Your task to perform on an android device: Search for Guftagu Cafe in biking mode and start the navigation
Image 0: 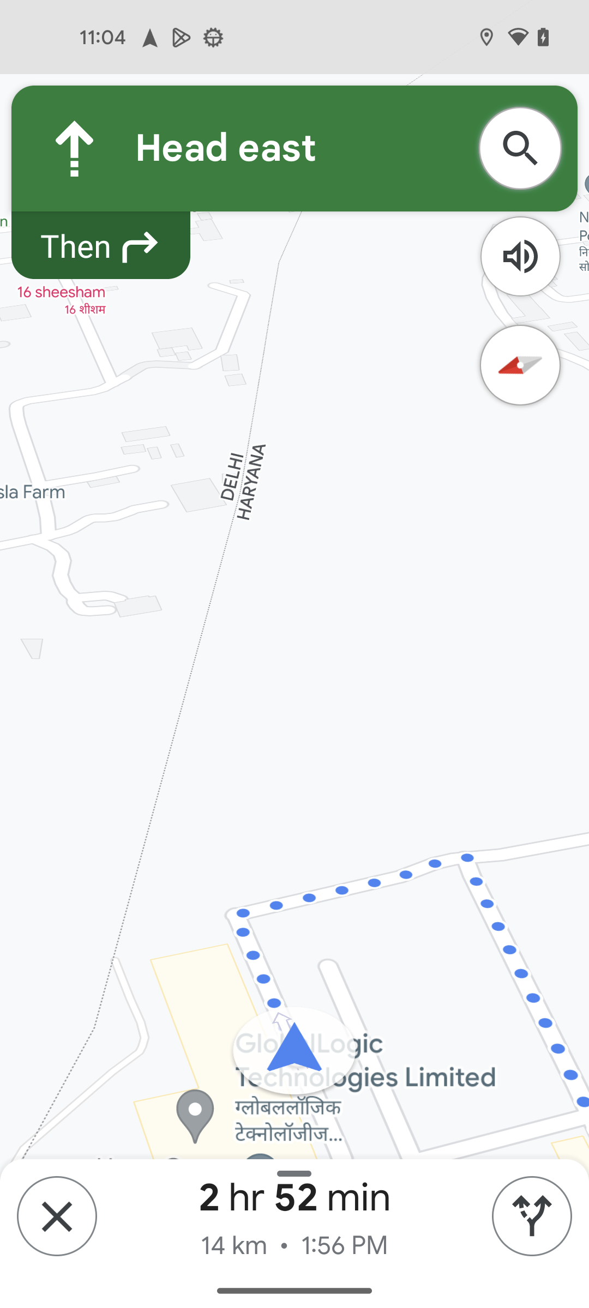
Go back to the Maps Homepage
Step 0: press back button
Image 1: 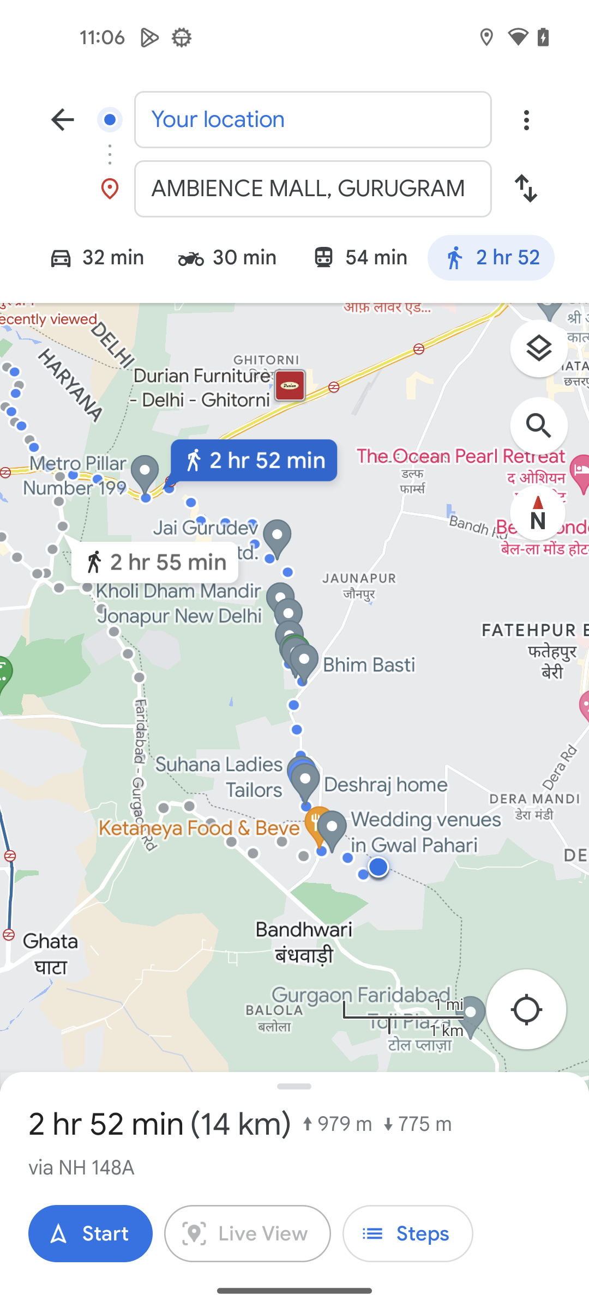
Go back to the Maps Homepage
Step 1: press back button
Image 2: 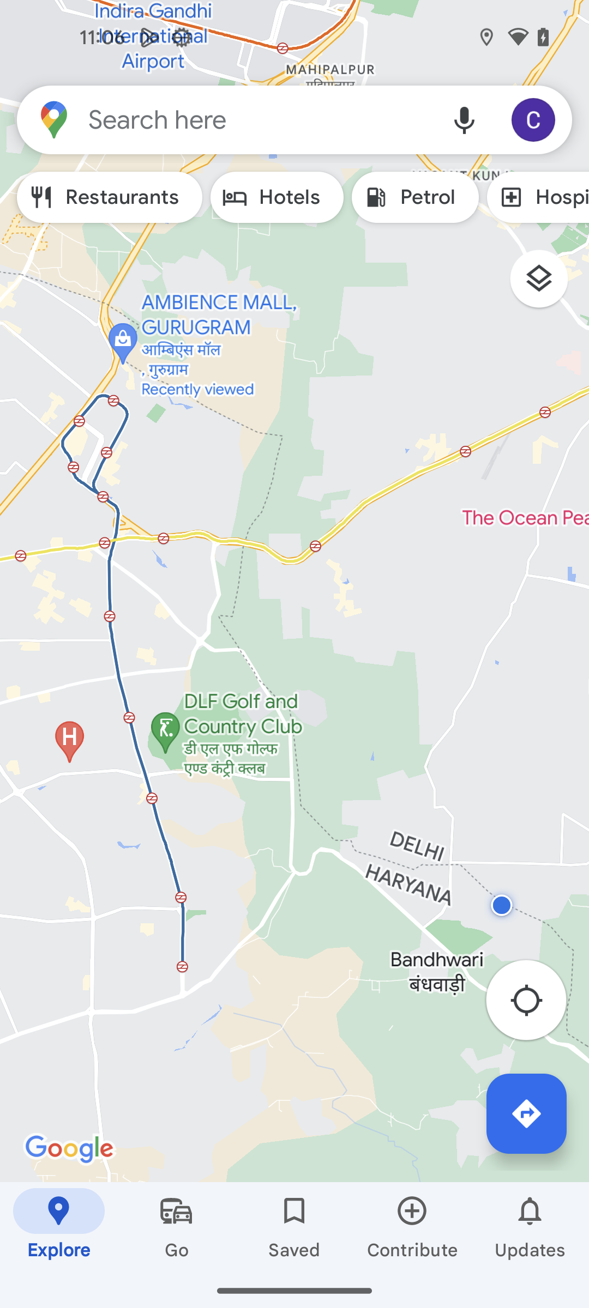
Click on the Maps search bar at the top of the screen
Step 2: click (259, 119)
Image 3: 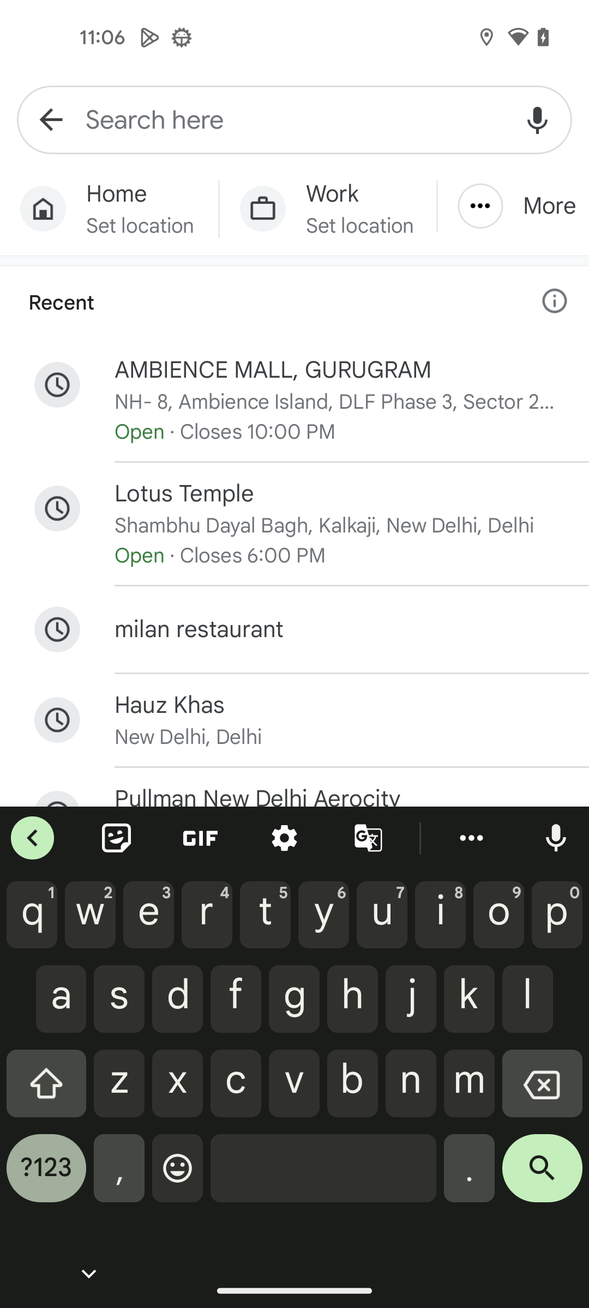
Search for Guftagu Cafe
Step 3: type "Guftagu Cafe"
Image 4: 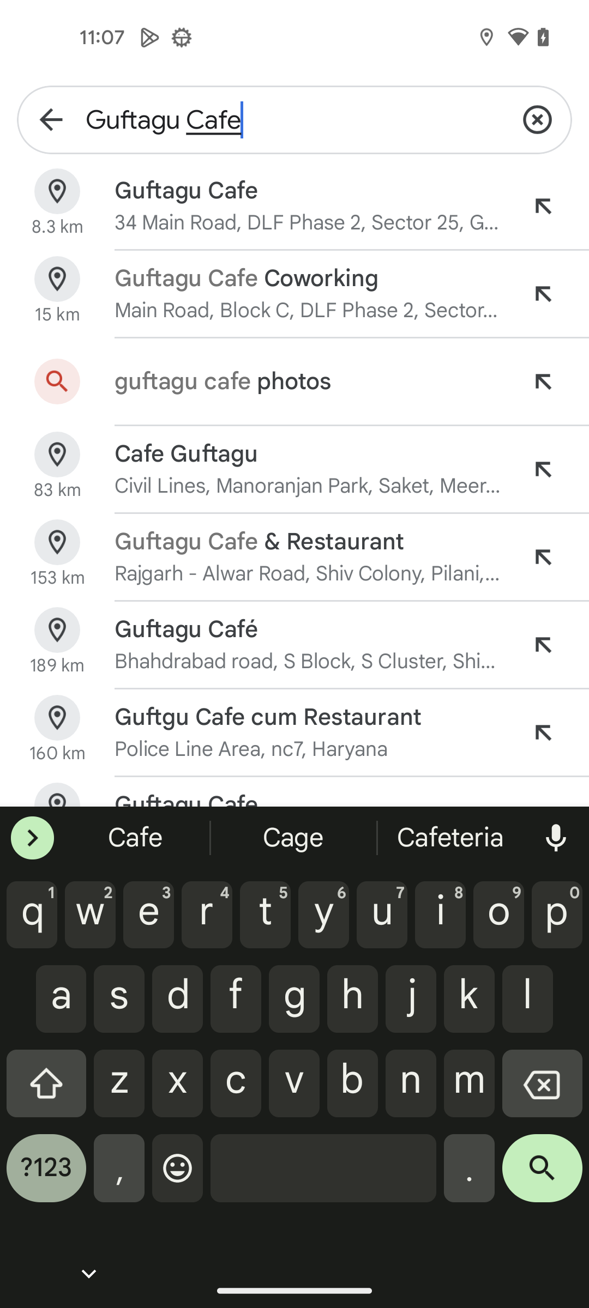
Click on the search icon at the bottom right corner
Step 4: click (542, 1176)
Image 5: 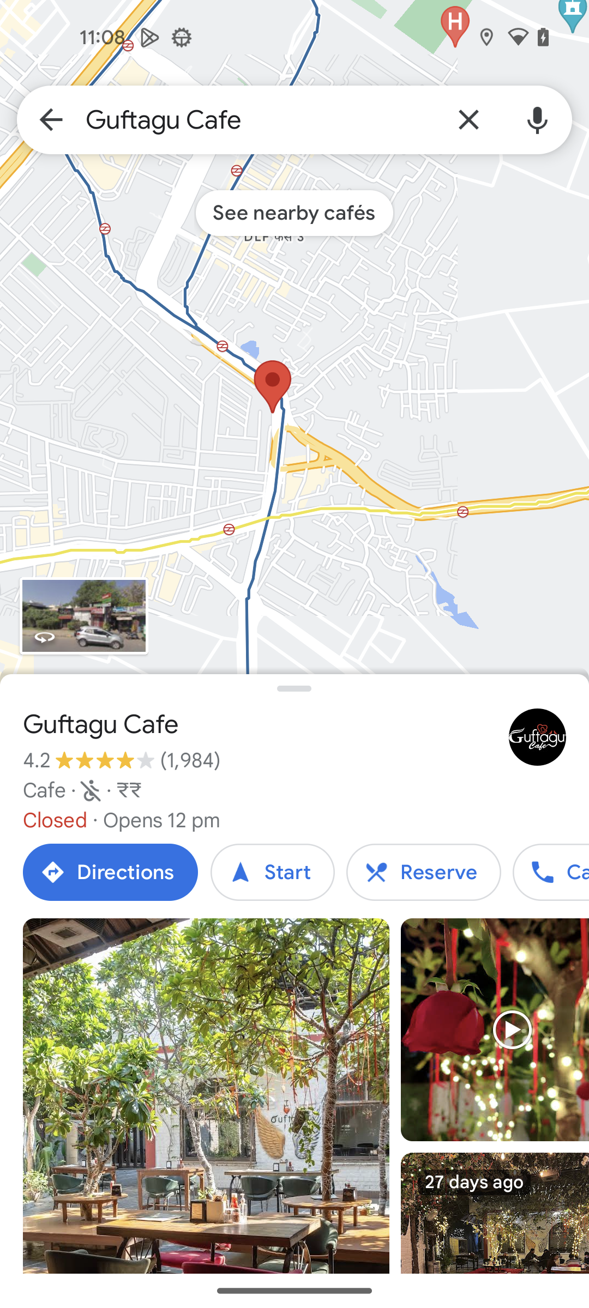
Click on the directions button
Step 5: click (110, 872)
Image 6: 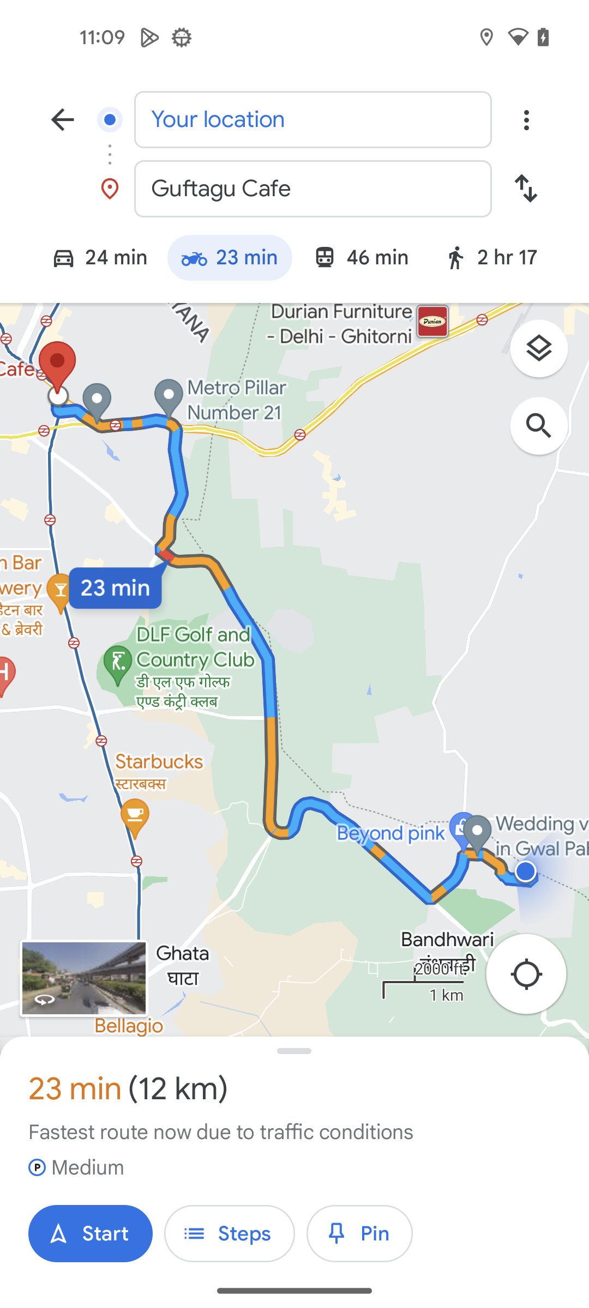
Start the navigation
Step 6: click (90, 1233)